Your task to perform on an android device: I want to edit my first photo in my gallery for a better view.
Image 0: 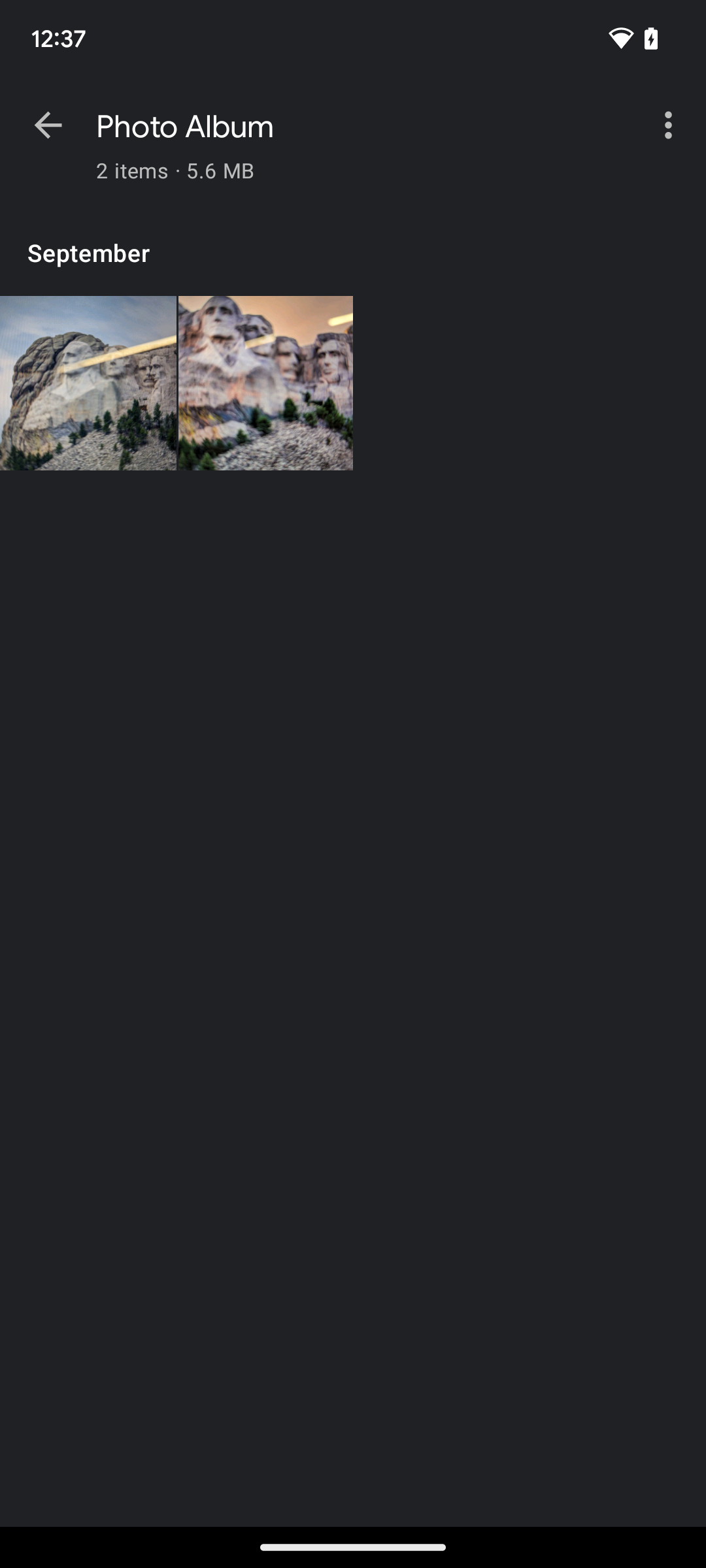
Click on the first photo on the screen.
Step 0: click (265, 383)
Image 1: 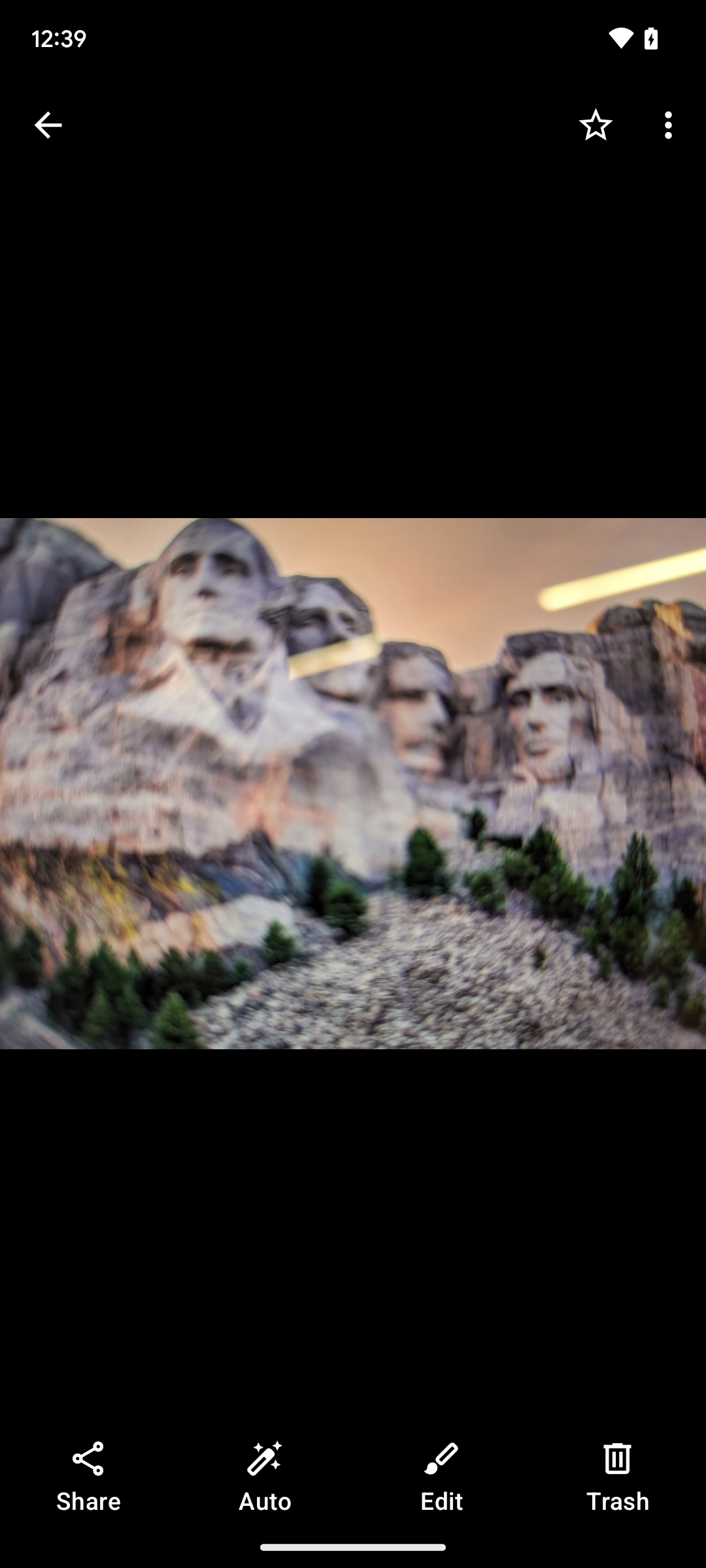
Click on the Edit icon on the screen.
Step 1: click (441, 1478)
Image 2: 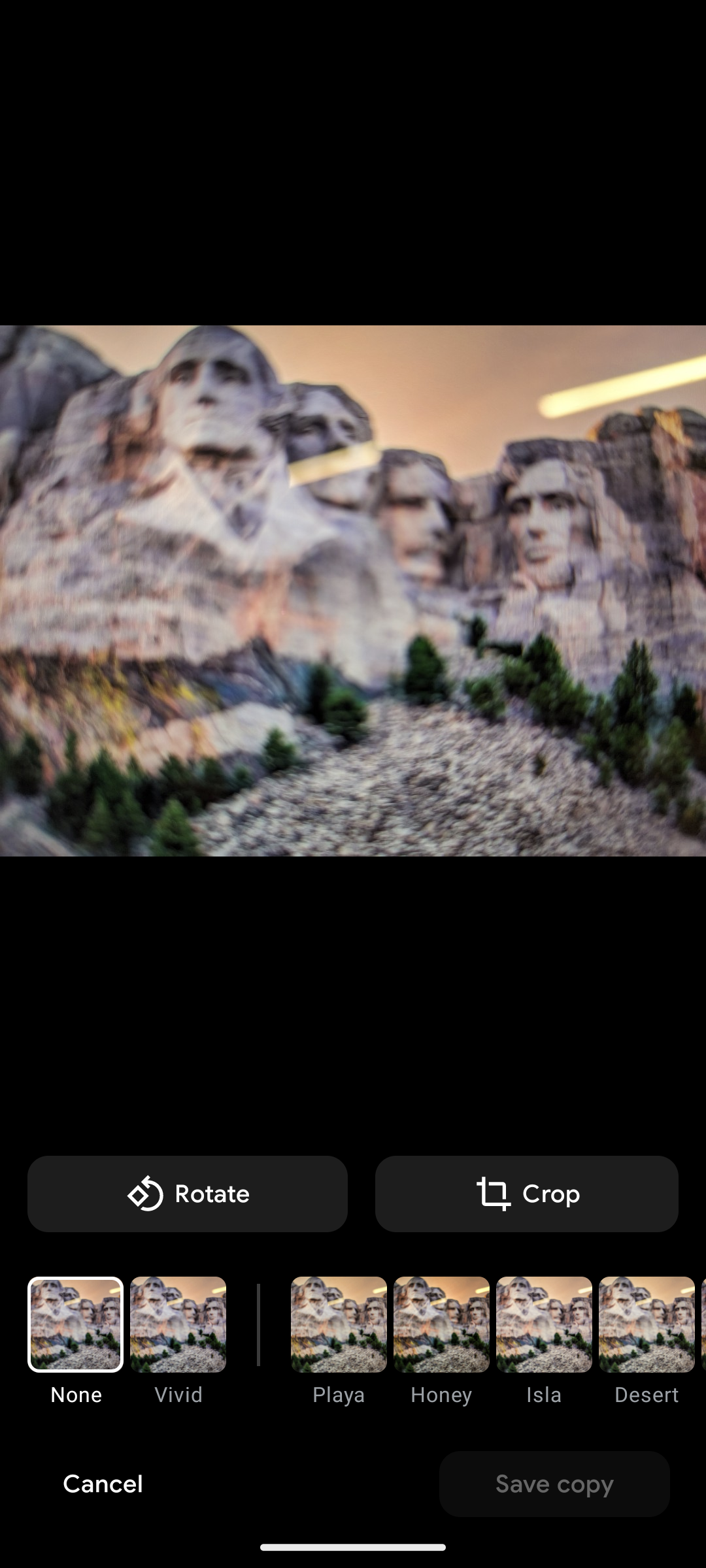
Click on the Rotate icon on the screen.
Step 2: click (188, 1194)
Image 3: 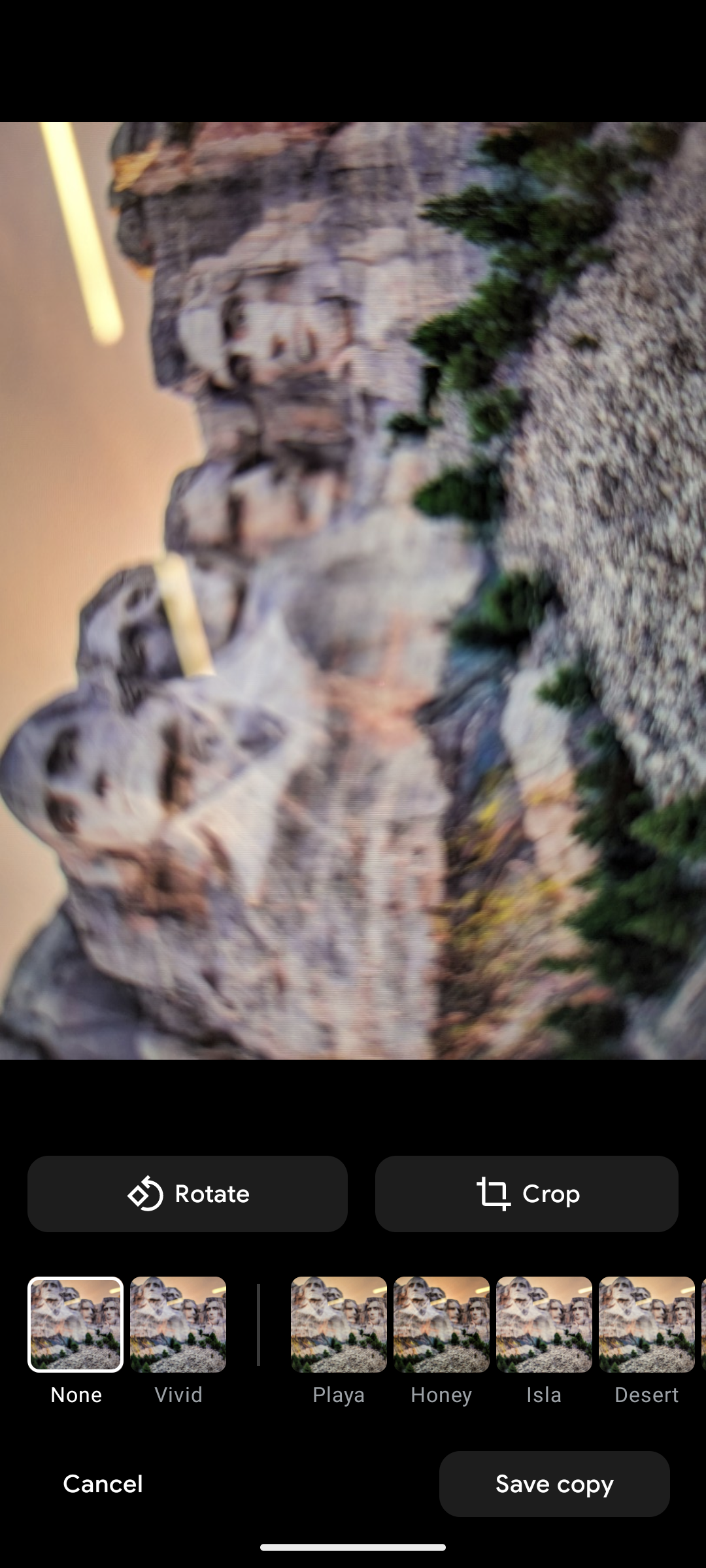
Click on the Save copy button on the bottom right corner.
Step 3: click (554, 1484)